Your task to perform on an android device: I want to check every reminder to see if it's necessary because I can't remember how many I've set
Image 0: 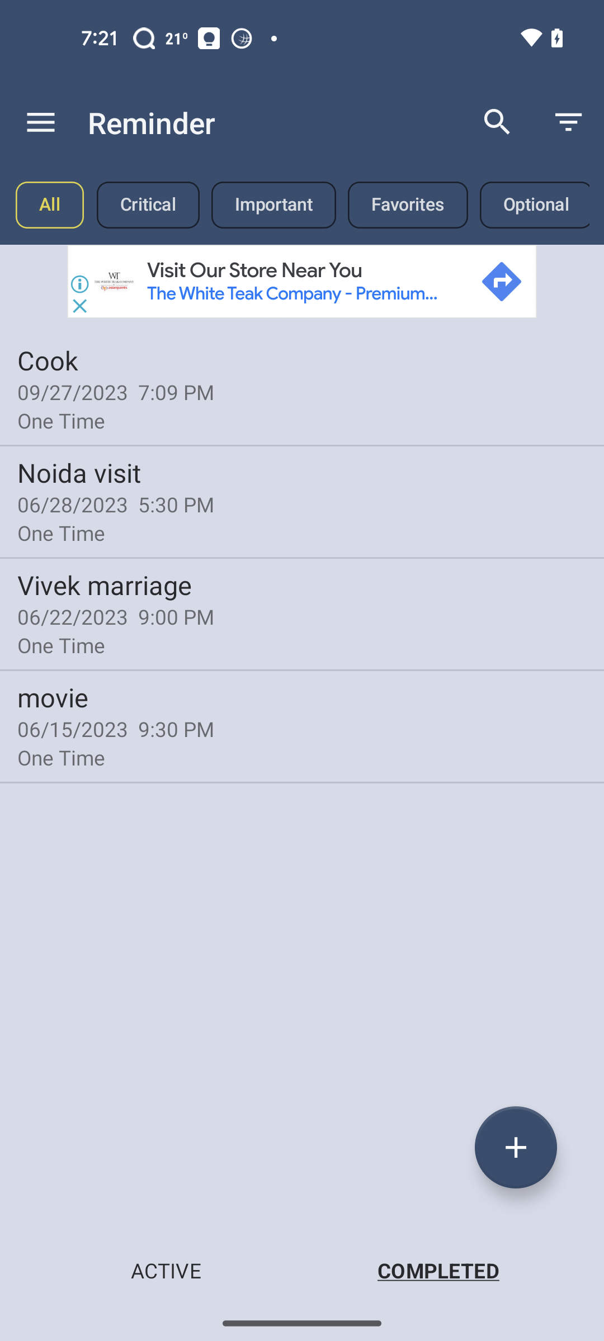
click on the active button in the bottom of the screen
Step 0: click (166, 1270)